Your task to perform on an android device: Go through the saved trips and view the direction of the route.
Image 0: 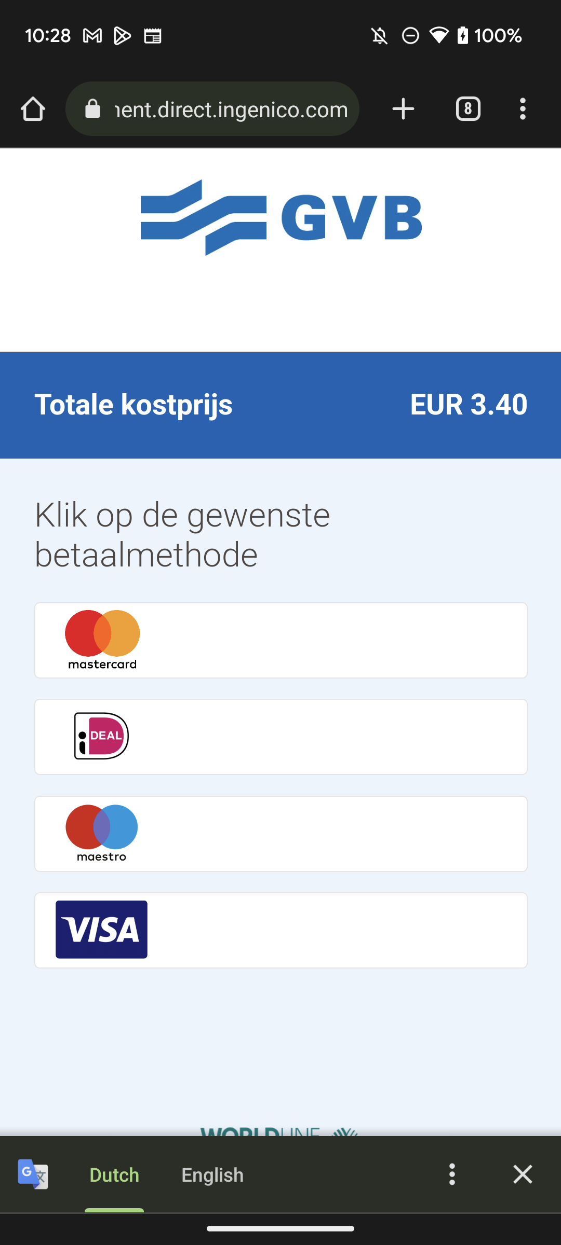
Go back to the screen
Step 0: press back button
Image 1: 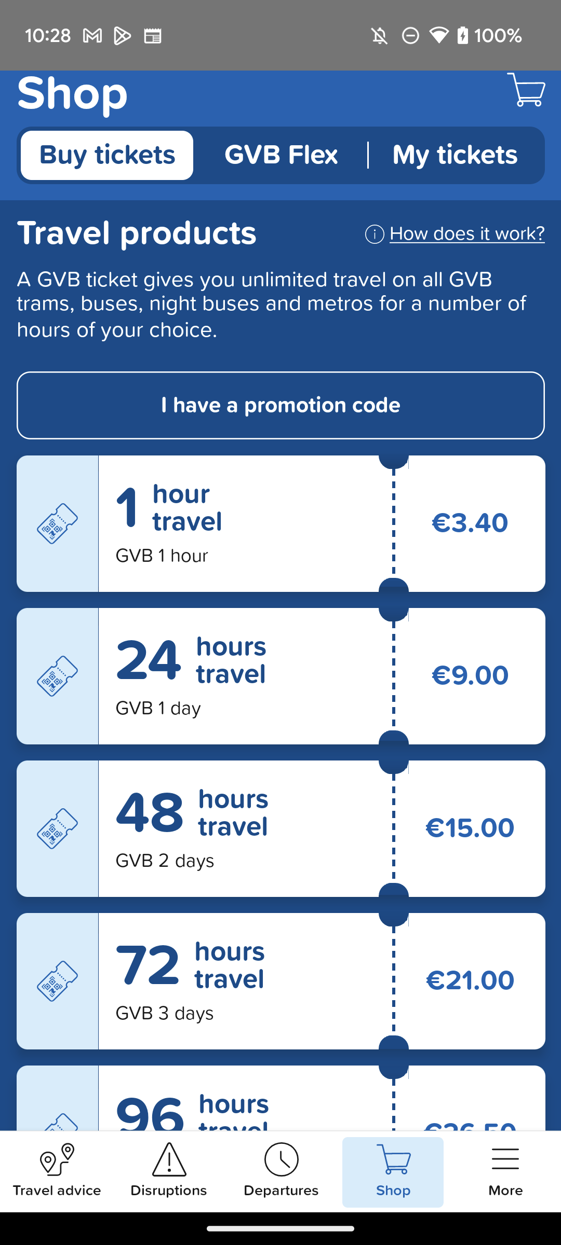
Go back to the screen
Step 1: press back button
Image 2: 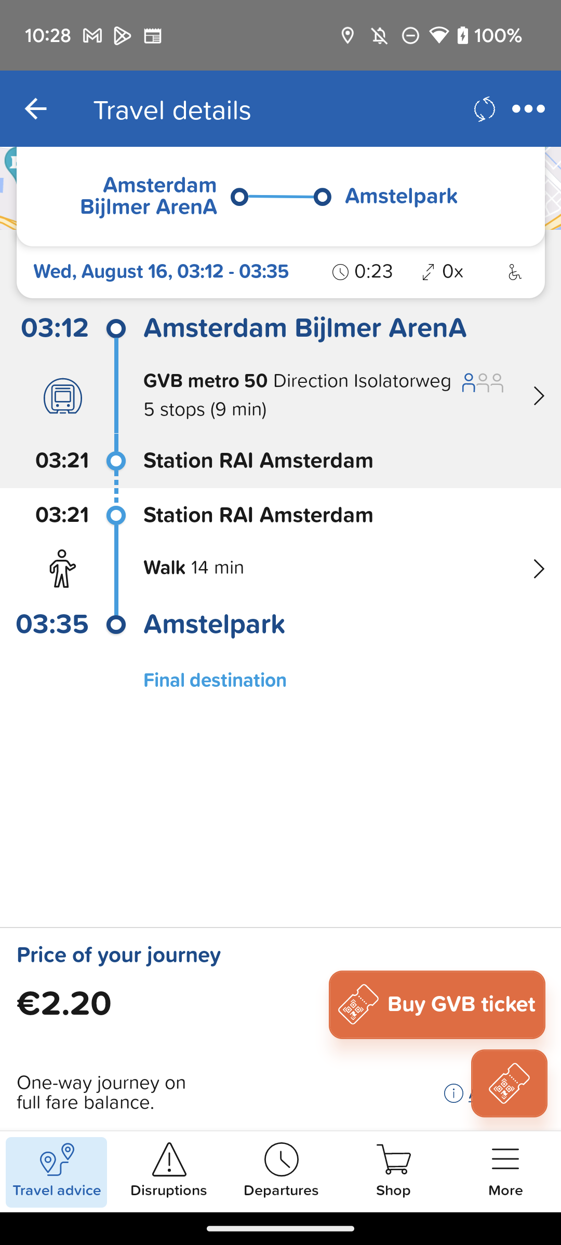
Click on the More option at the bottom right of the screen
Step 2: click (511, 1160)
Image 3: 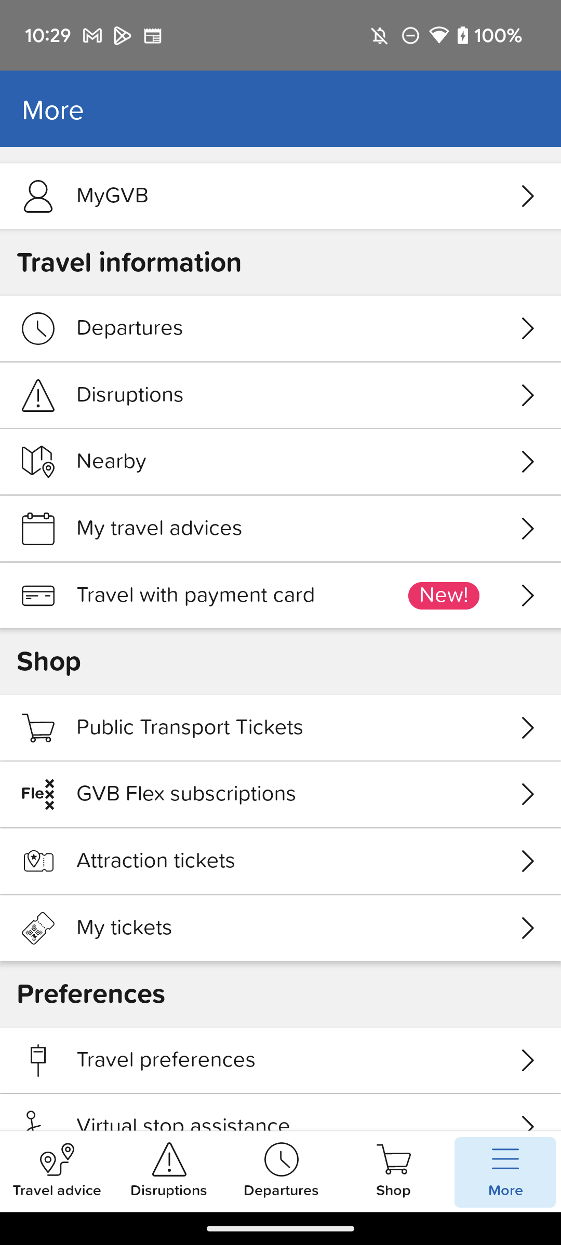
Click on My travel advices option to view the saved trips
Step 3: click (176, 546)
Image 4: 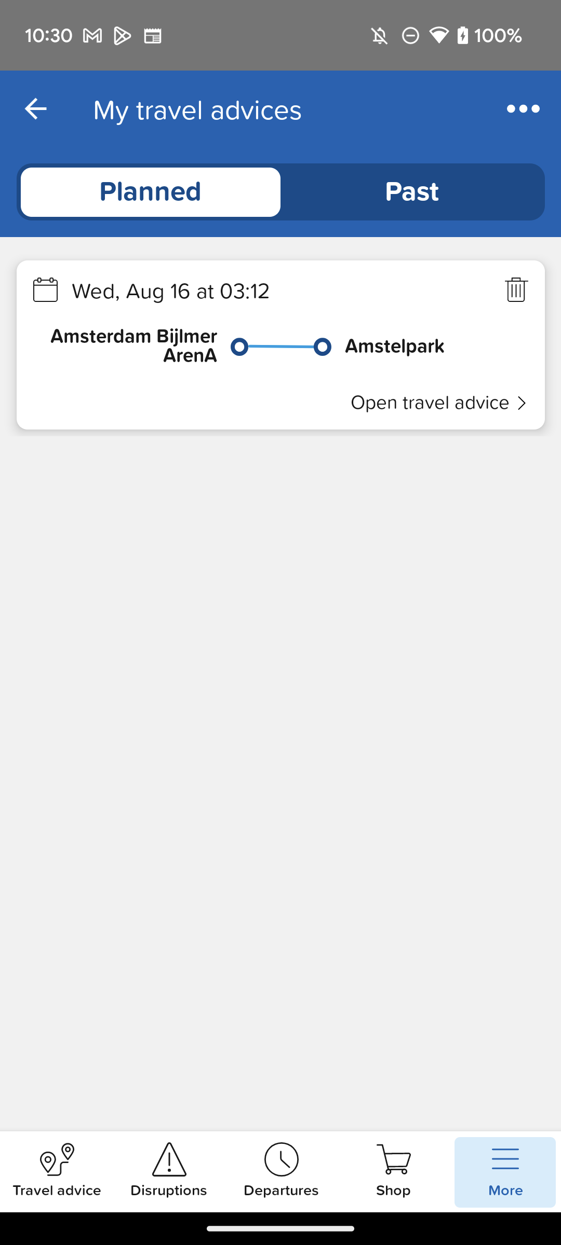
Click on the Open travel advice option to view the direction of the route
Step 4: click (430, 403)